Your task to perform on an android device: in the JEFIT app create a goal of barbell squat exercise with 12 reps 
Image 0: 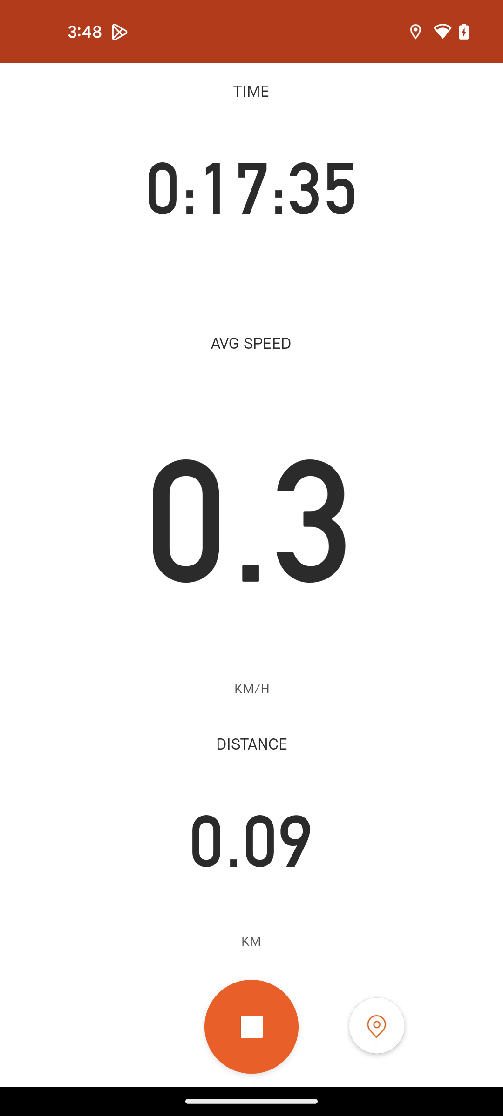
Open the JEFIT app
Step 0: open app "JEFIT"
Image 1: 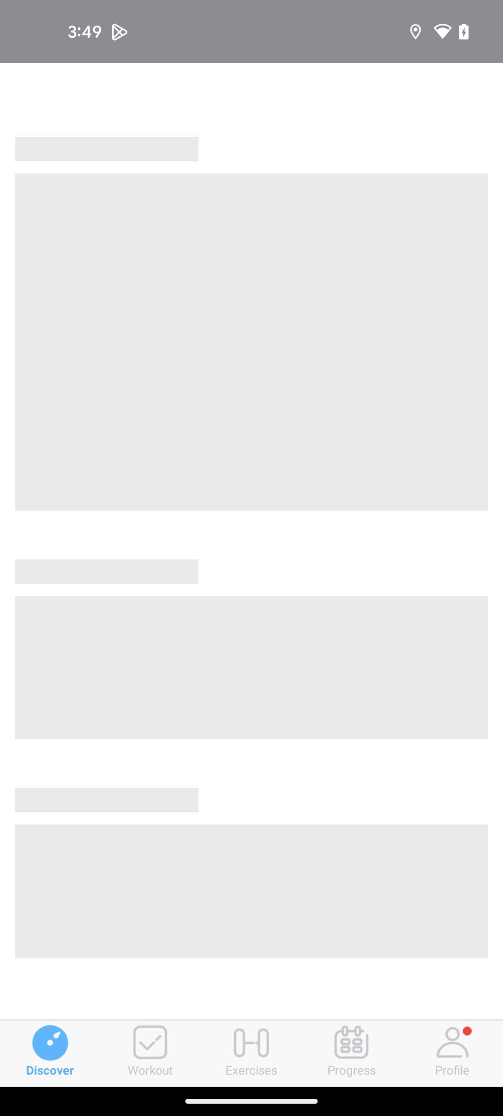
Open the JEFIT app
Step 1: wait
Image 4: 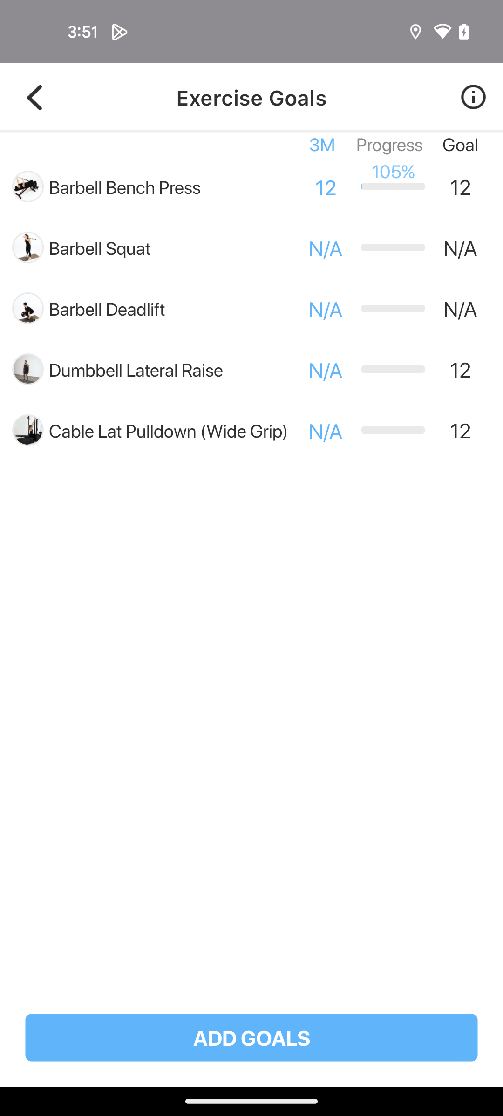
Click on the ADD GOALS button at the bottom of the screen
Step 4: click (251, 1037)
Image 5: 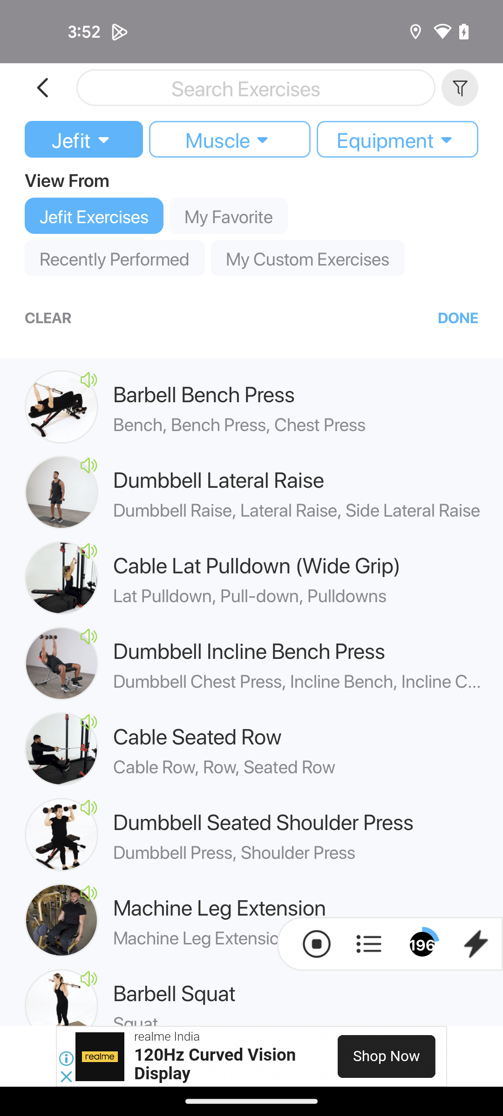
Click on Barbell Squat exercise
Step 5: click (300, 992)
Image 6: 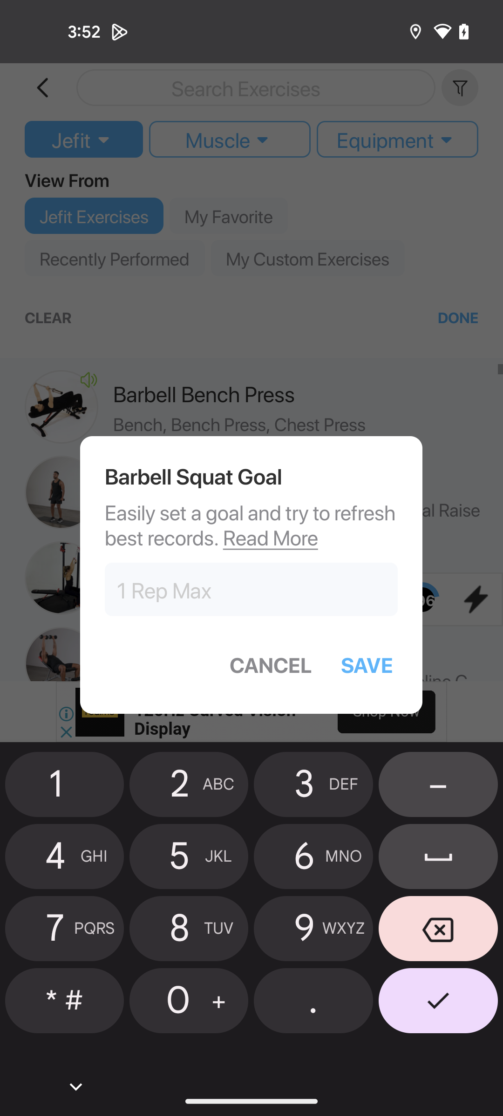
type 12 reps
Step 6: type "12"
Image 7: 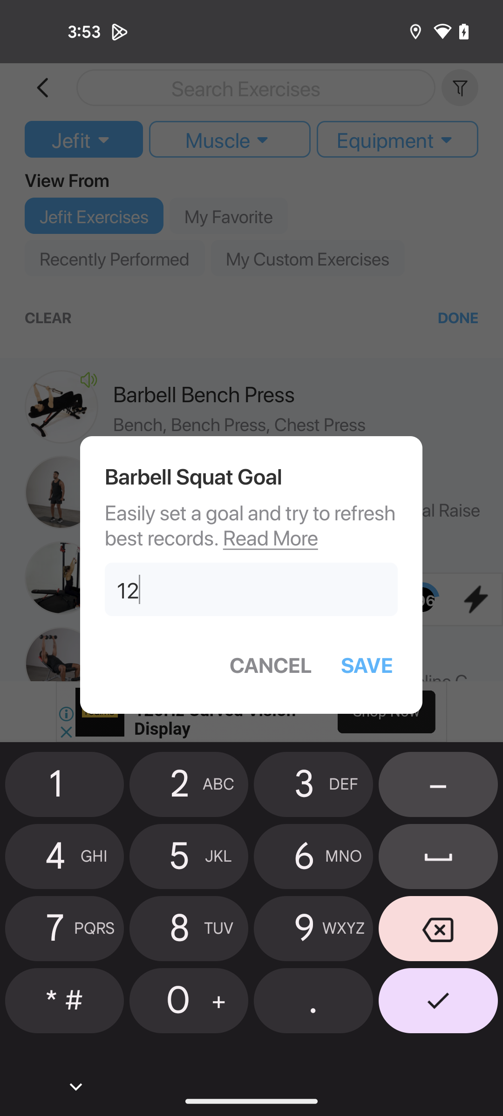
Click on Save button
Step 7: click (367, 664)